Your task to perform on an android device: Since my grocery shopping is complete, I will delete my grocery list on the Google Keep app.
Image 0: 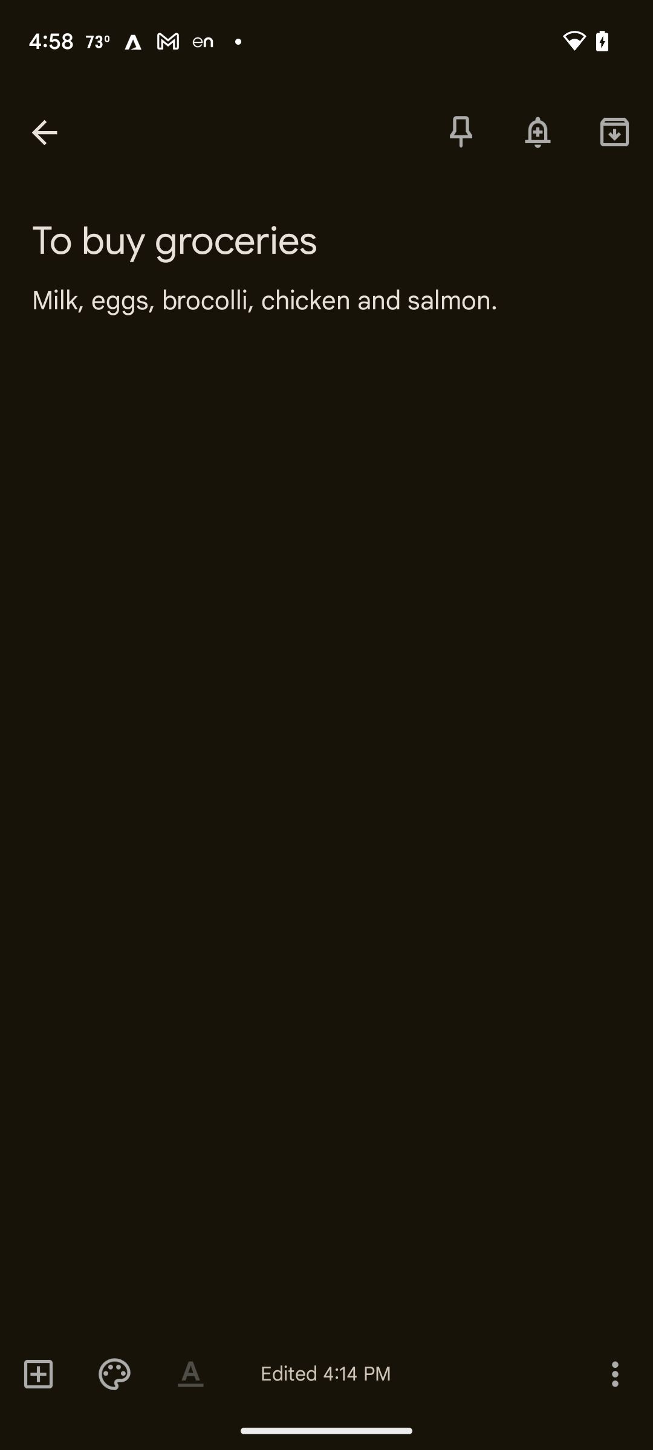
Click on the options button at the bottom
Step 0: click (614, 1373)
Image 1: 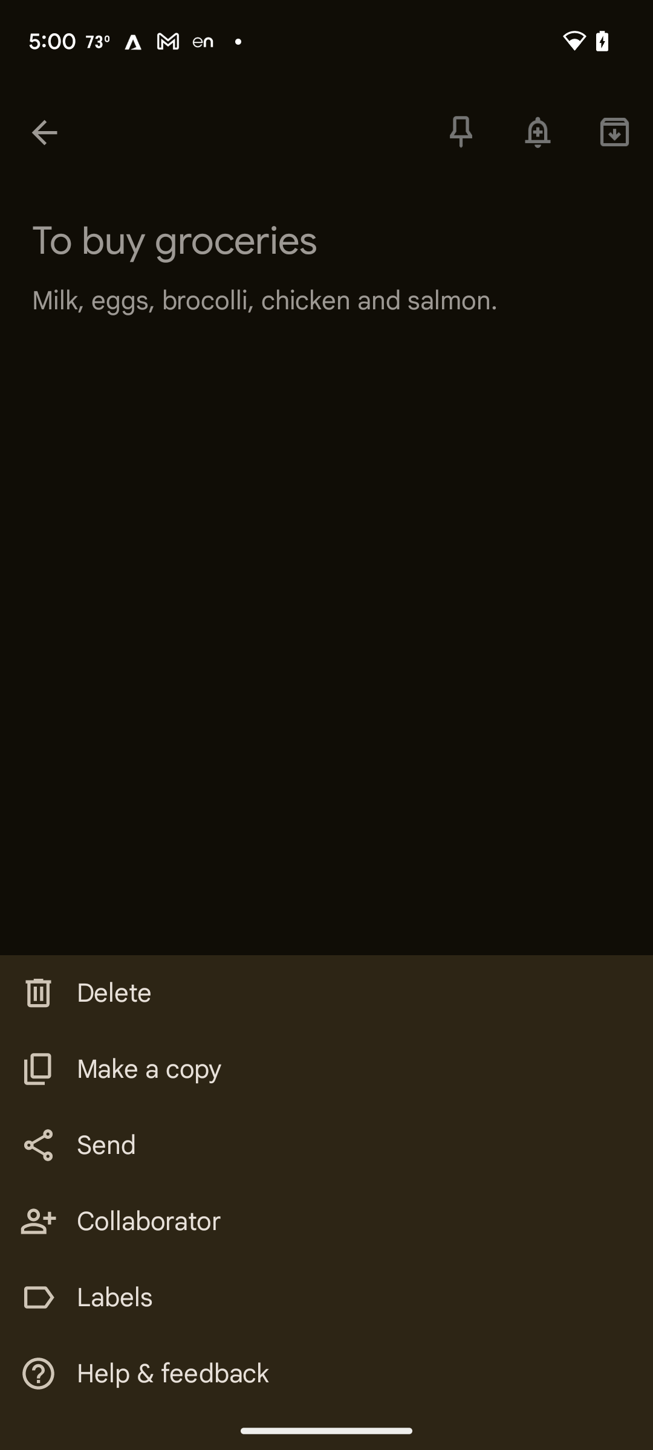
Click on delete
Step 1: click (114, 993)